Your task to perform on an android device: Add the item to the cart.
Image 0: 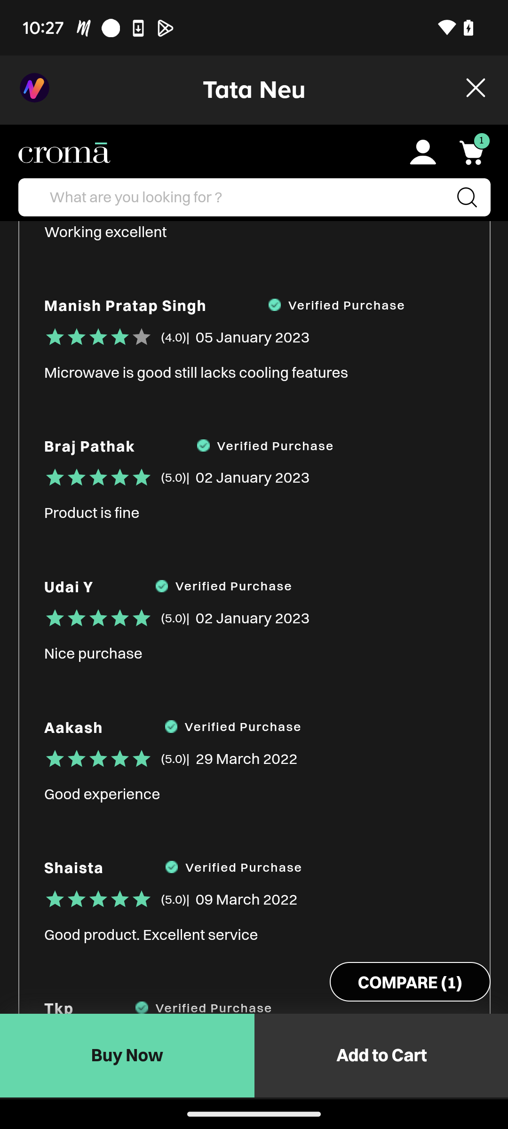
Click on the option Add to Cart on the right side of the bottom.
Step 0: click (254, 1055)